Your task to perform on an android device: I would like to read Paulo Coelho's The Alchemist ,it is one my favorite books, using the Amazon kindle app.
Image 0: 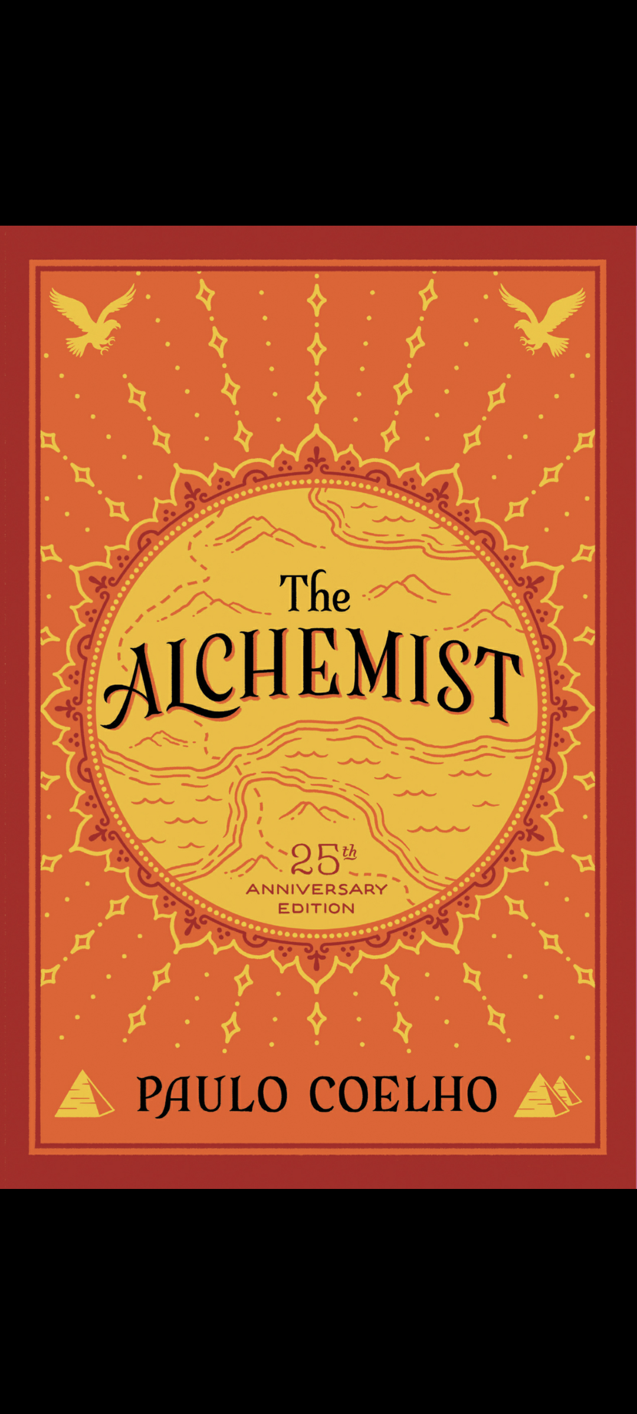
Swipe left to read book
Step 0: scroll right
Image 1: 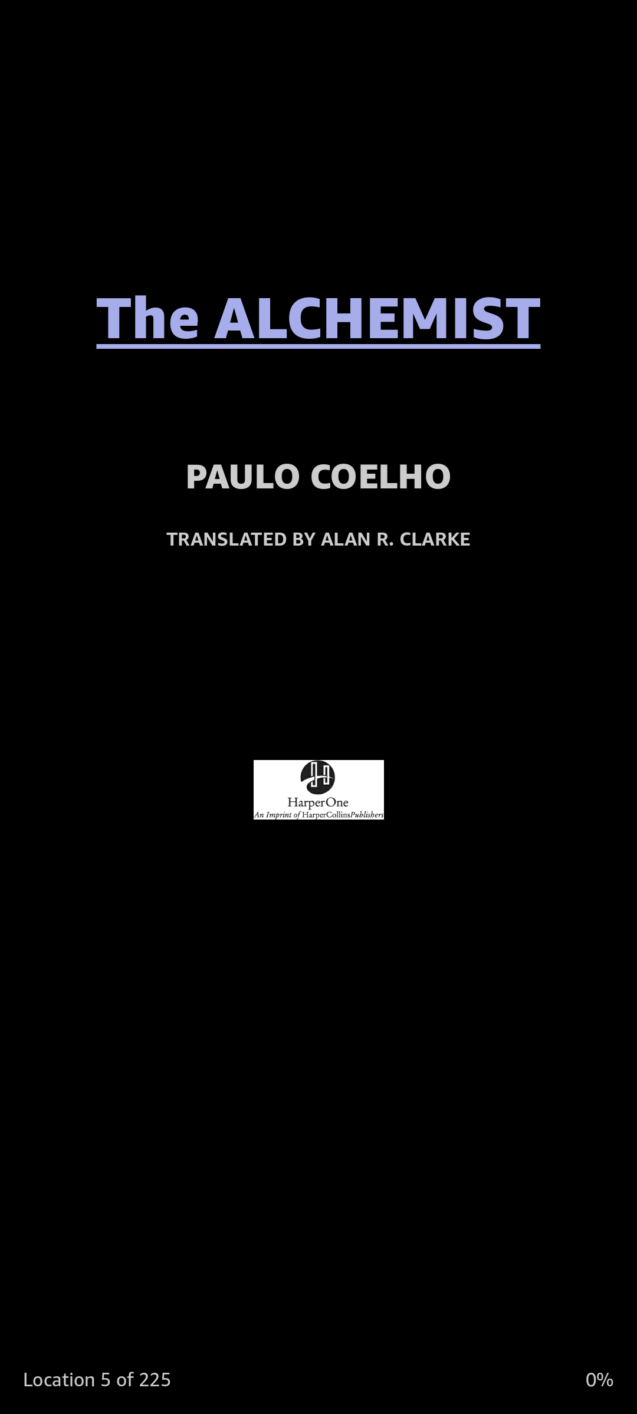
Swipe left to read book
Step 1: scroll right
Image 2: 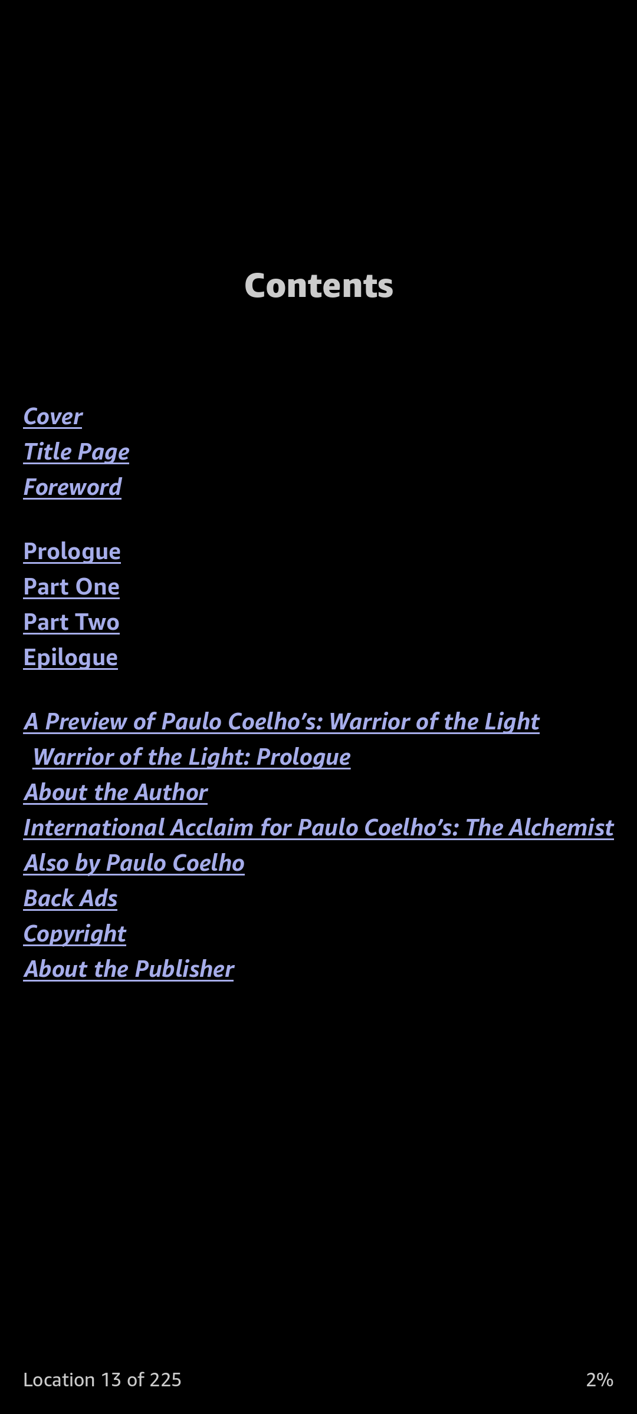
Swipe left to read book
Step 2: scroll right
Image 3: 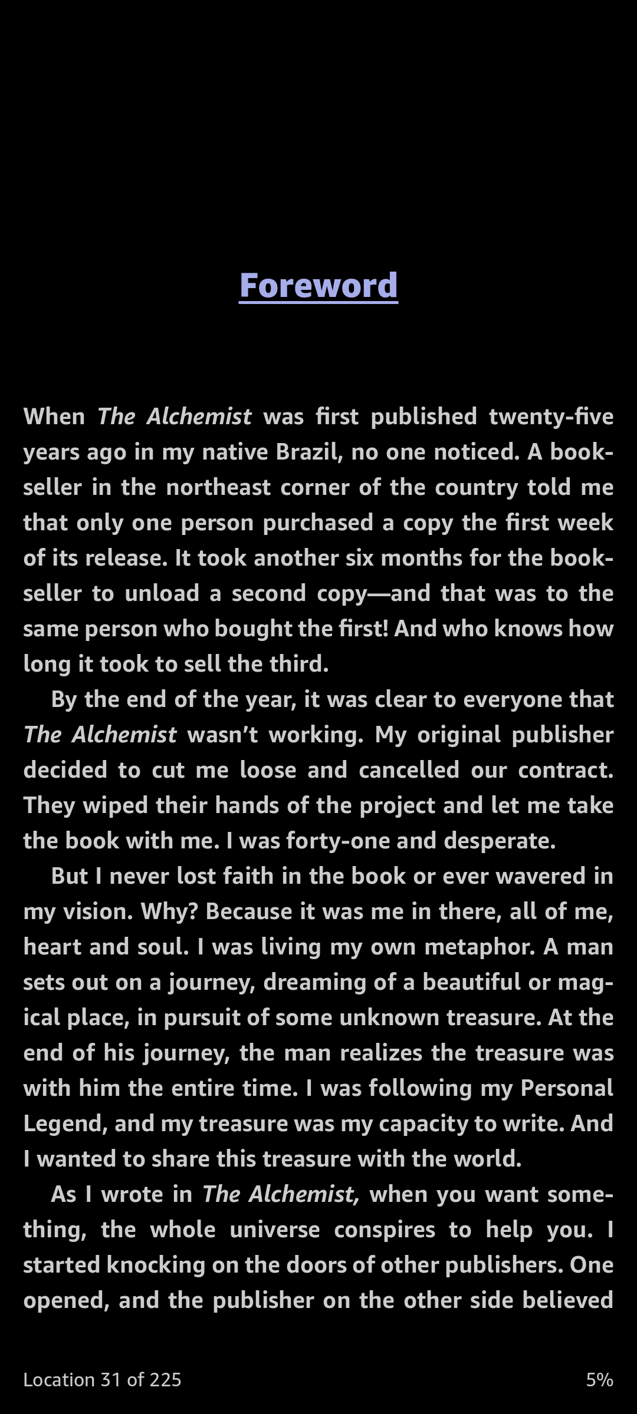
Swipe left to read more pages
Step 3: scroll right
Image 4: 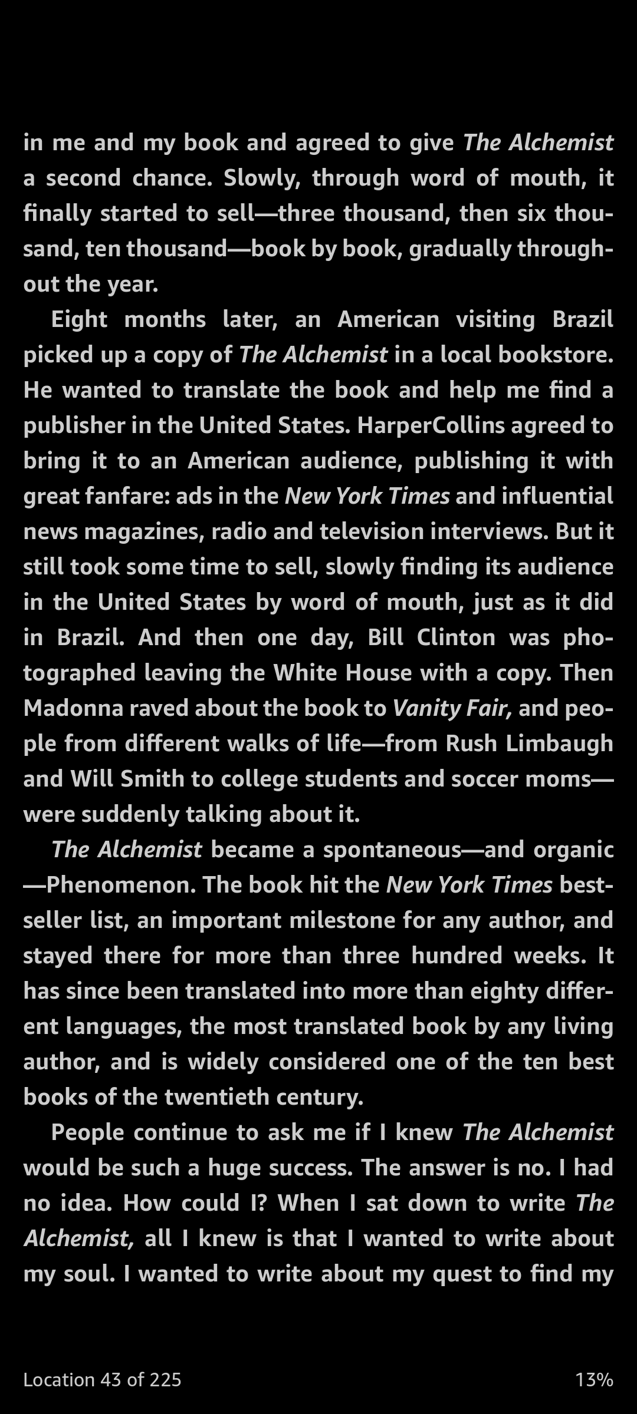
Swipe left to read more pages
Step 4: scroll right
Image 5: 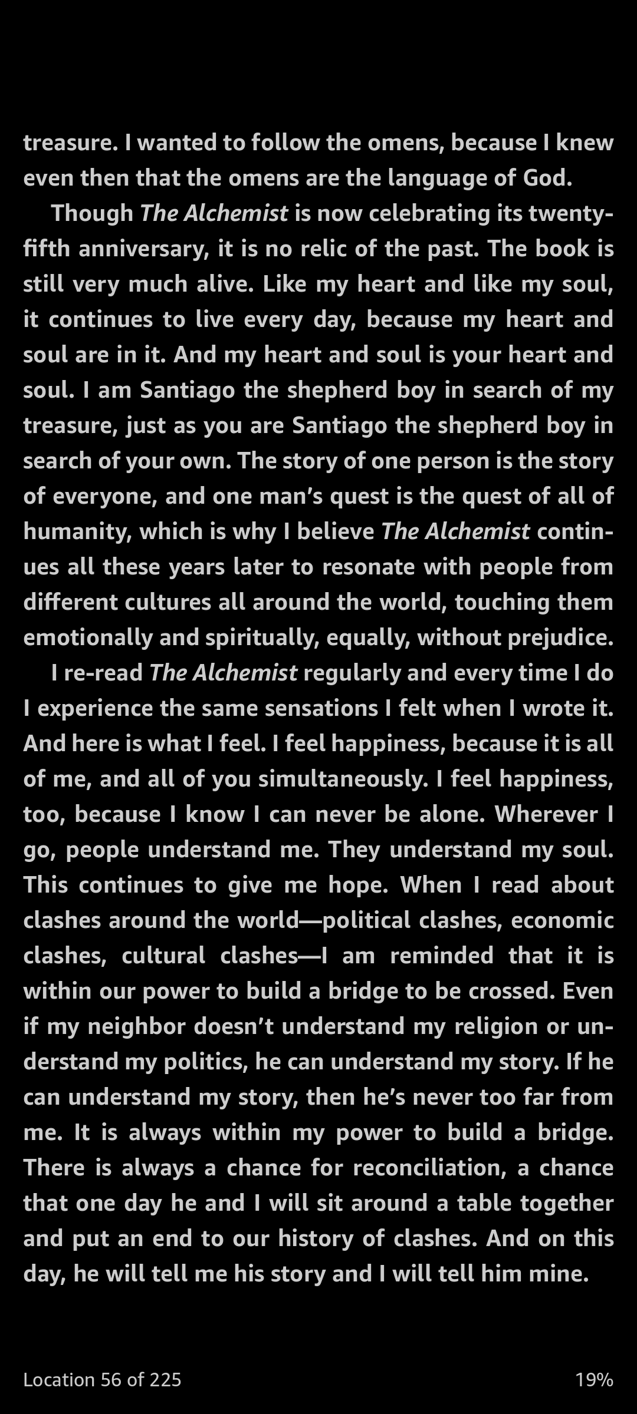
Swipe left to read more pages
Step 5: scroll right
Image 6: 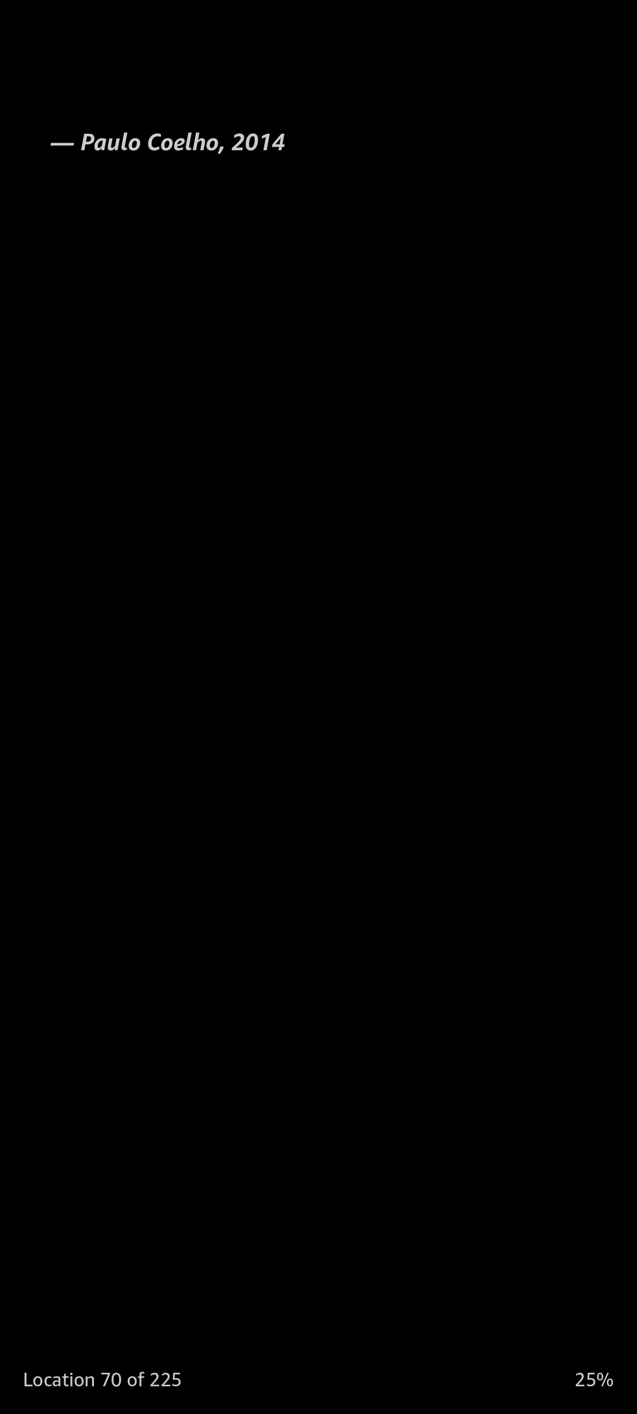
Swipe left to read more pages
Step 6: scroll right